Your task to perform on an android device: With 4.9 star rating, use the Lazada app to add the Bosh Rotary Hammer GBM 220 drill machine to my wishlist.
Image 0: 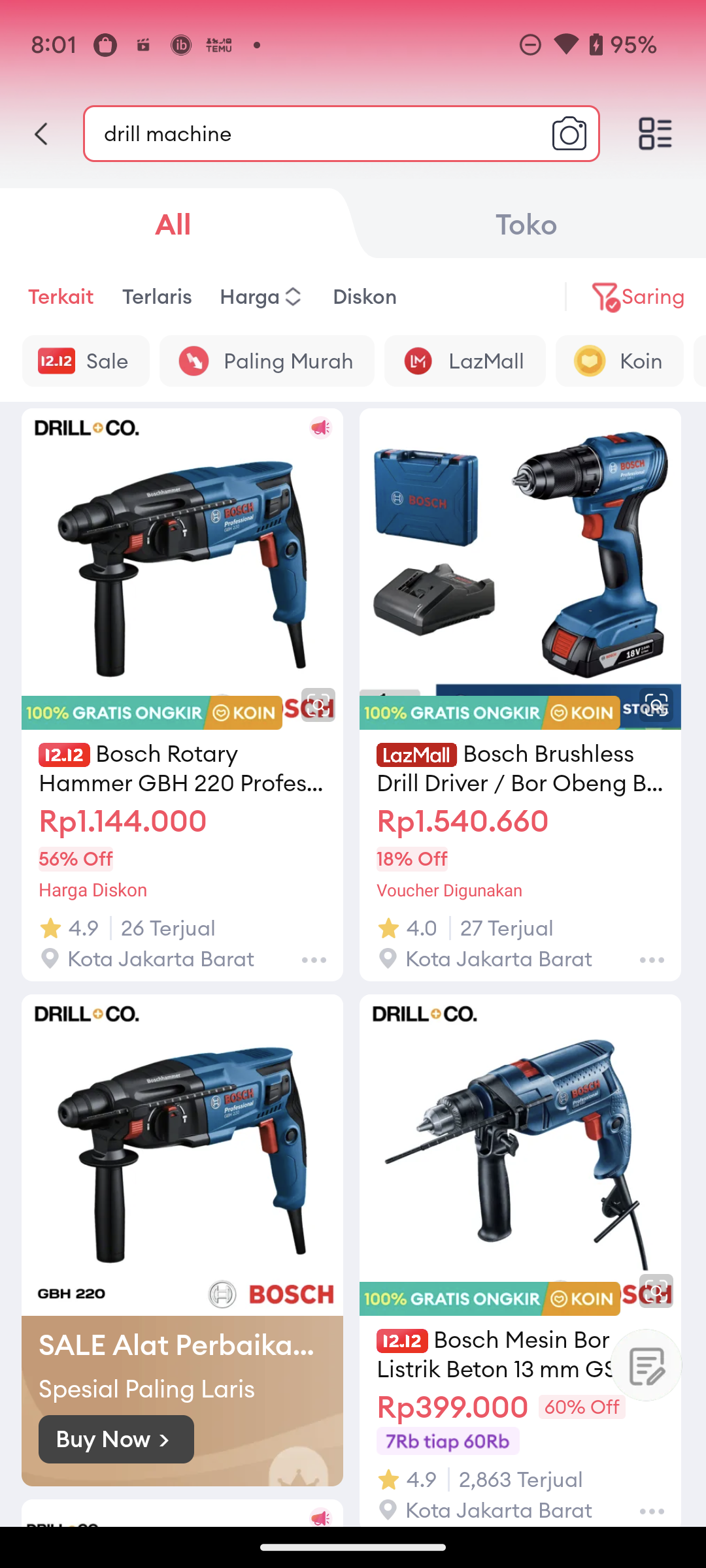
Click on the Bosh Rotary Hammer GBM 220 drill machine
Step 0: click (227, 574)